Your task to perform on an android device: My friends loved the property I had previously visited and told me to save it on the Redfin app for future reference.
Image 0: 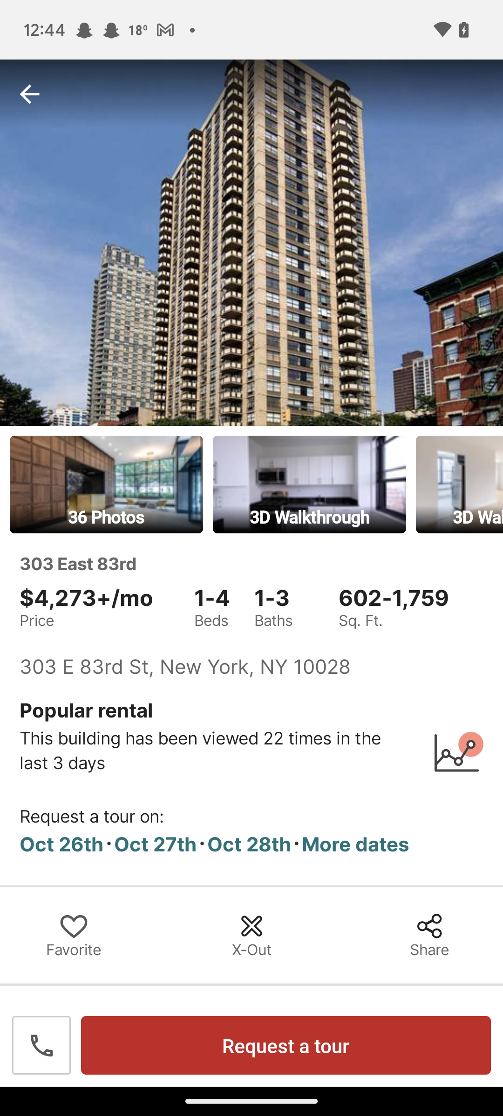
Click on the favourite icon 
Step 0: click (73, 935)